Your task to perform on an android device: In the yahoo weather app go to the settings and click on the severe weather Alerts to get notifications about weather conditions.
Image 1: 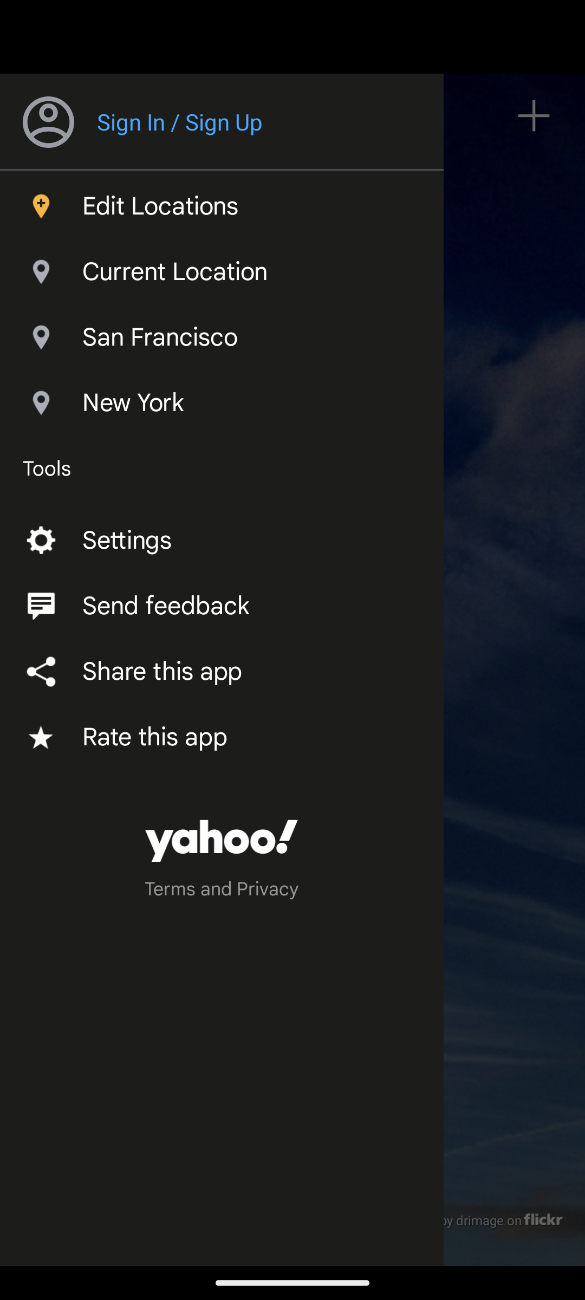
Click on the settings button.
Step 1: click (222, 537)
Image 2: 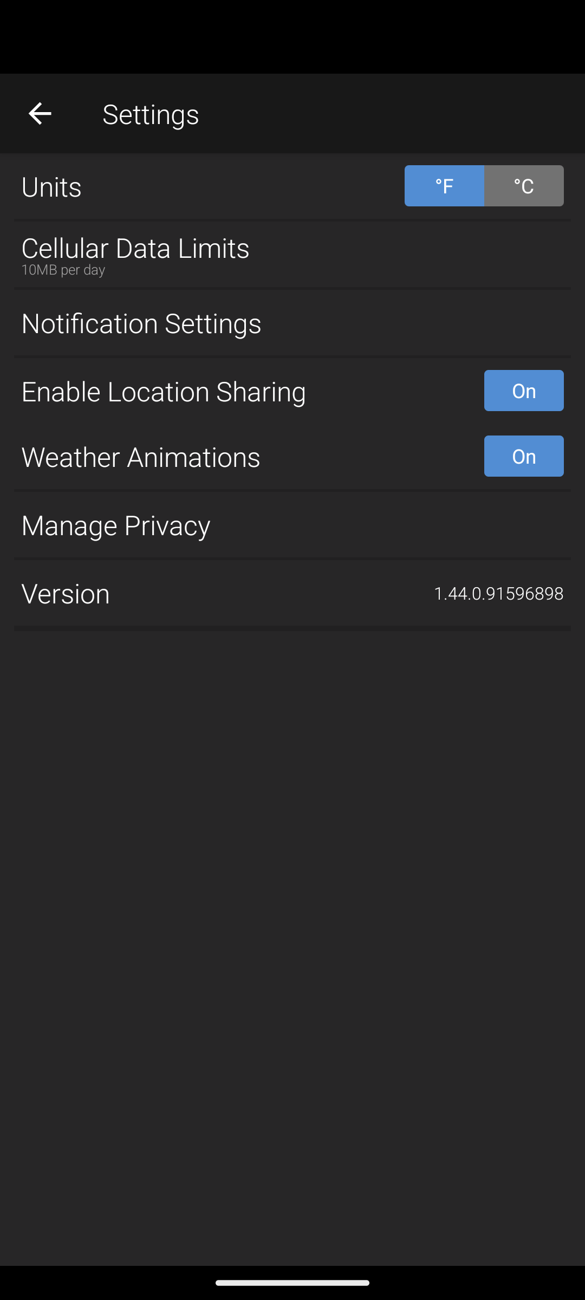
Click on the Notification settings.
Step 2: click (292, 322)
Image 3: 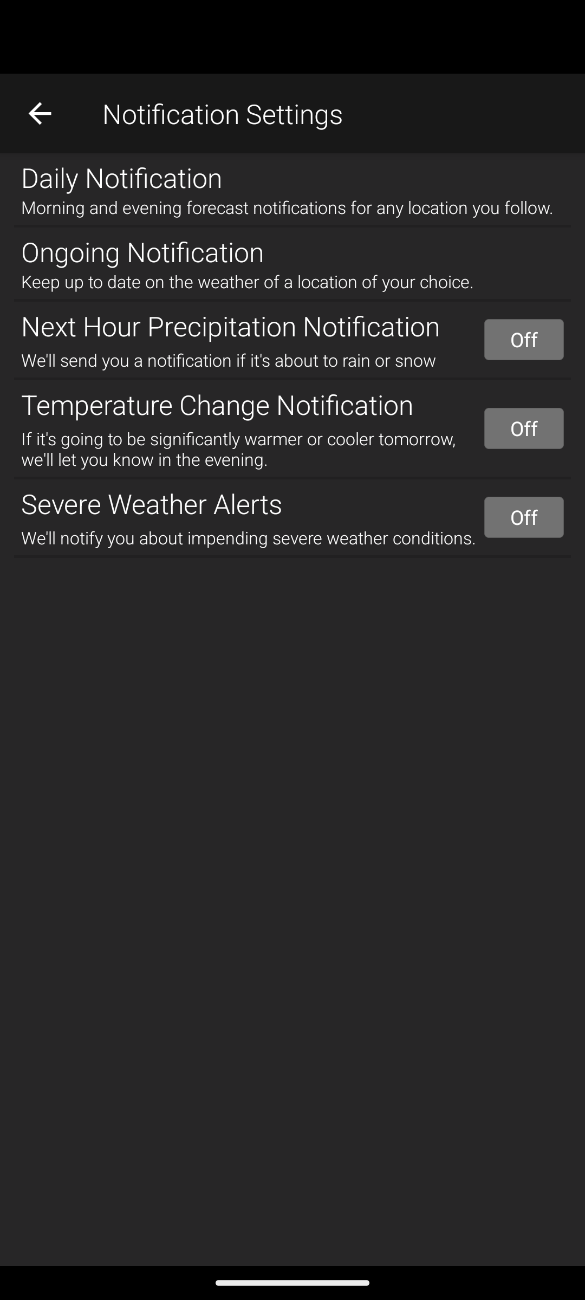
Click on the Severe weather alerts to turn it on.
Step 3: click (524, 517)